Your task to perform on an android device: The presentation looks complete, so I want to share it with  Coledbwpersonatest@gmail.com so he may contribute some further suggestions.
Image 0: 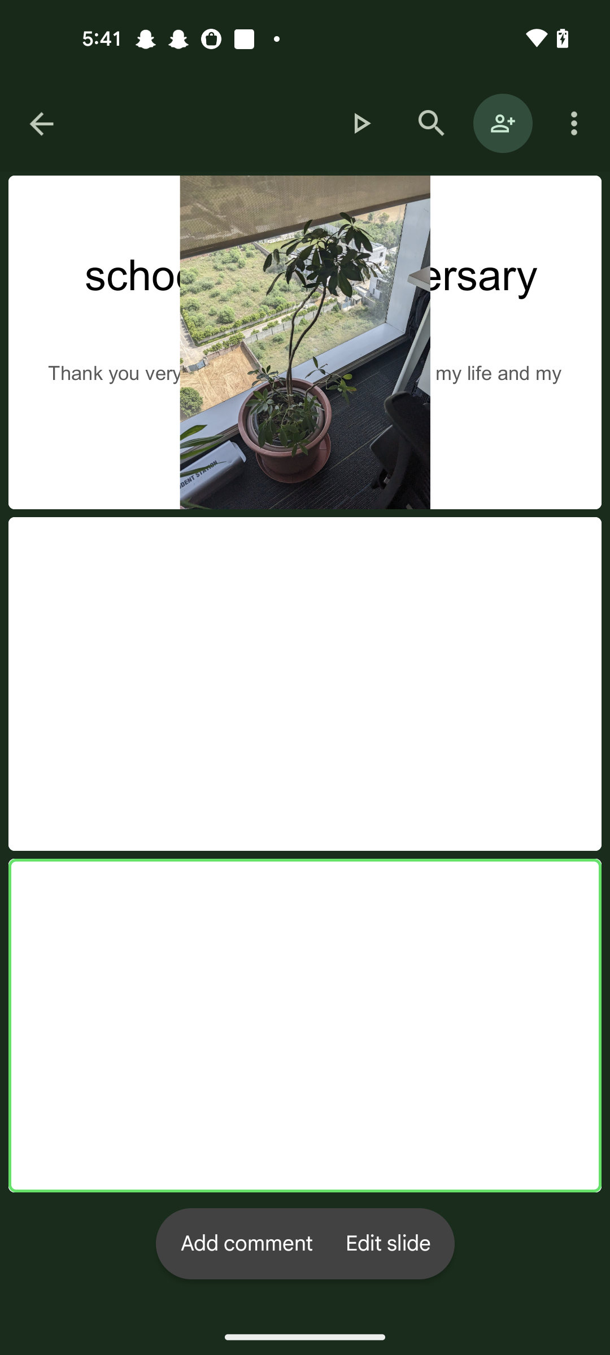
Click on the share icon at the top of the screen 
Step 0: click (503, 123)
Image 1: 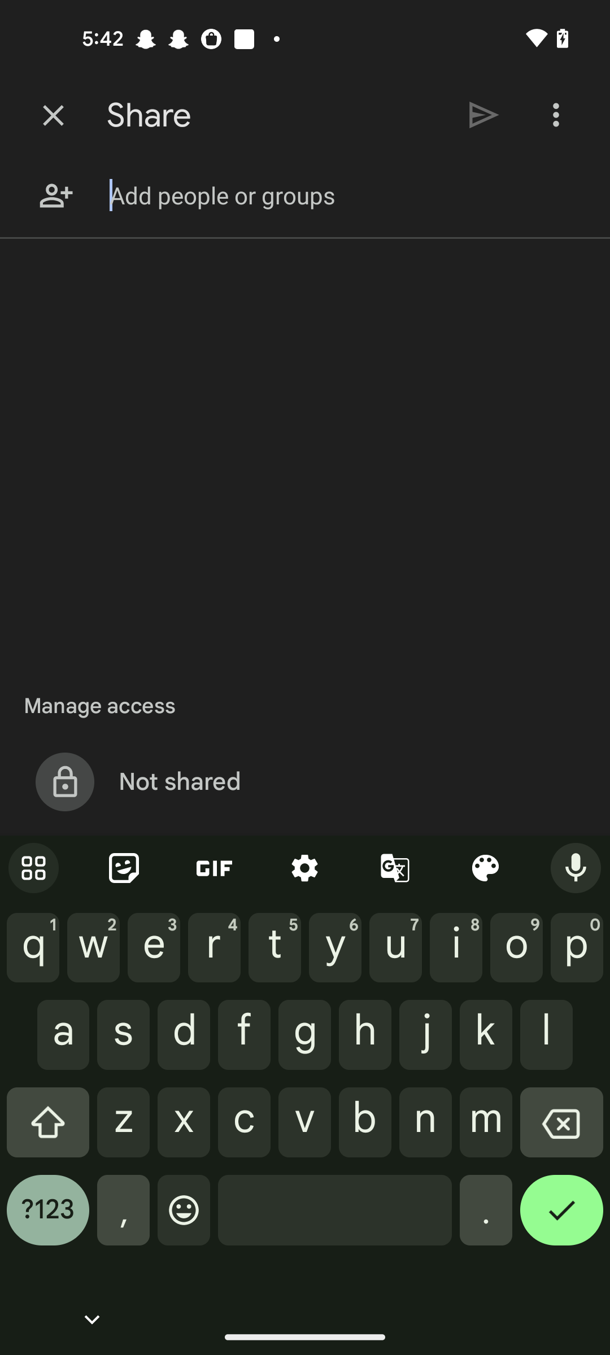
Enter a email as Coledbwpersonatest@gmail.com
Step 1: type "Coledbwpersonatest@gmail.com"
Image 2: 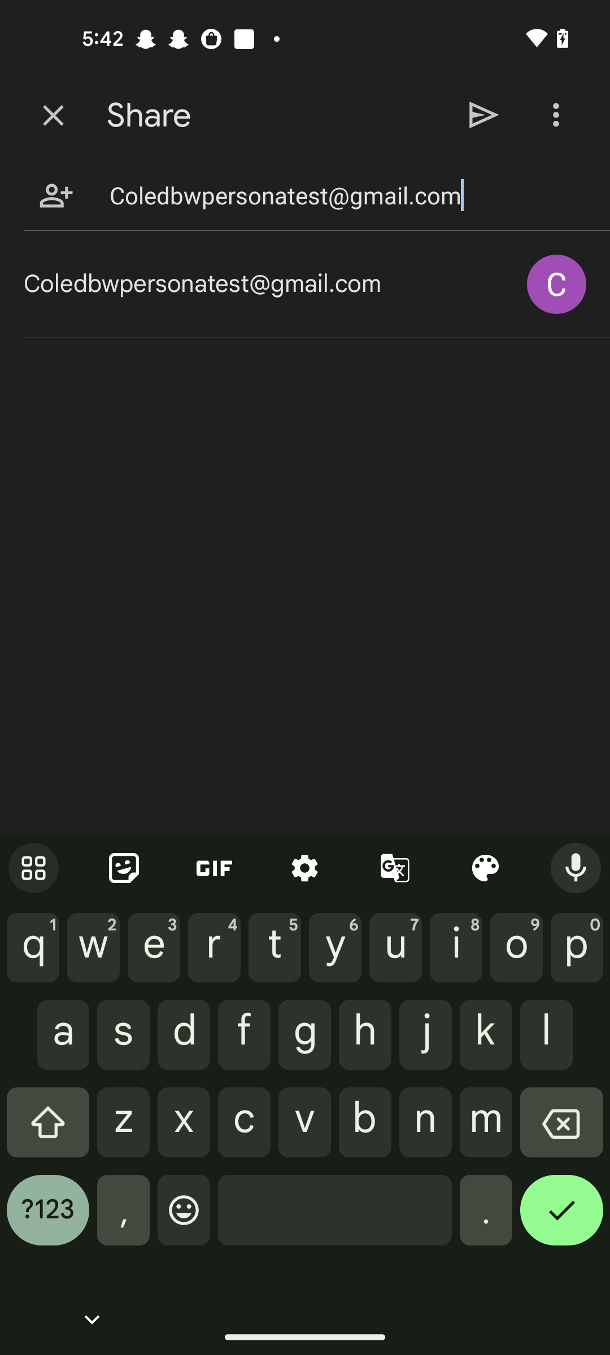
Click on the Coledbwpersonatest@gmail.com
Step 2: click (266, 284)
Image 3: 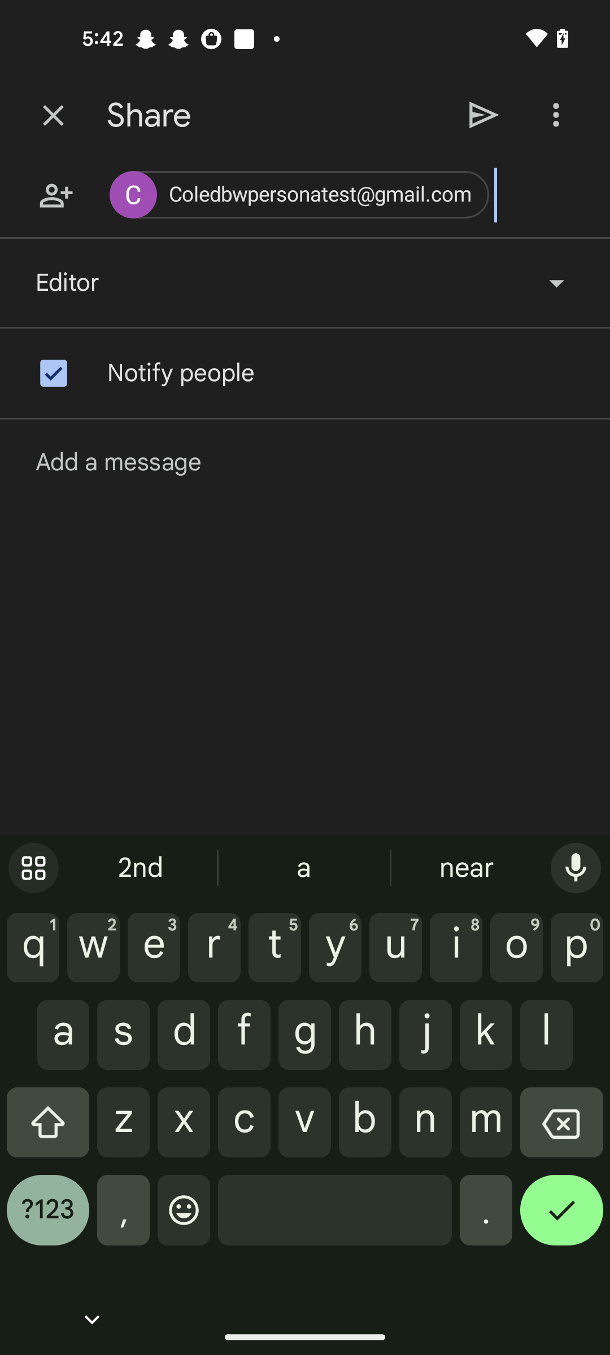
Click on the  send icon 
Step 3: click (484, 115)
Image 4: 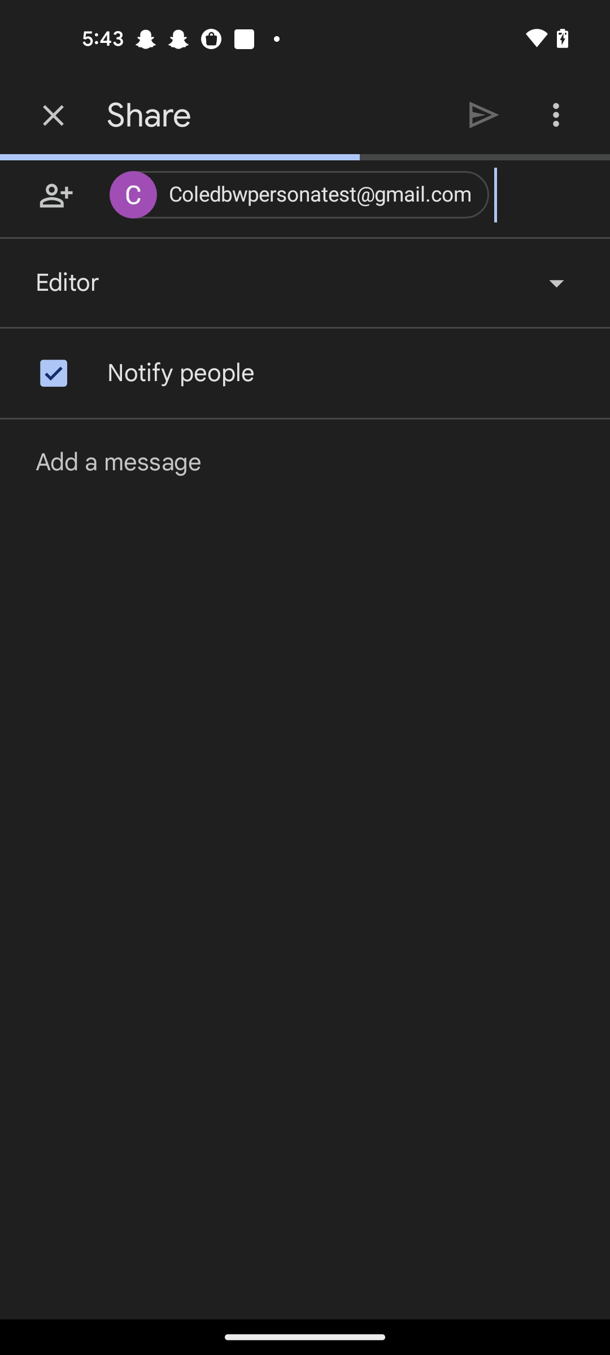
Click on the  send icon 
Step 4: wait